Your task to perform on an android device: I want to view the hand tools flexible ratchet  product to see the price and quality in the DHgates  app
Image 0: 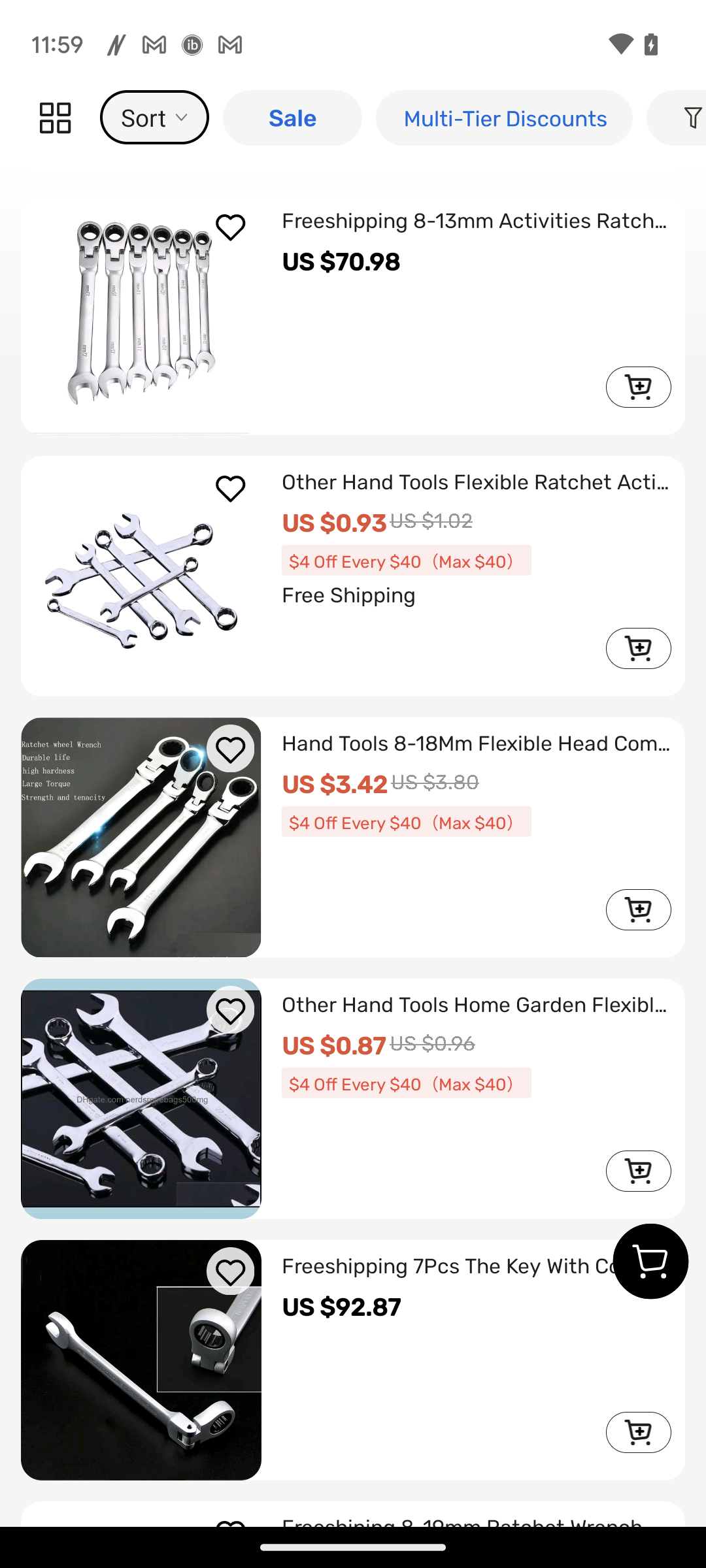
Click on the first product
Step 0: click (348, 289)